Your task to perform on an android device: Select the Circle and create a circle shape, In the Sketchbook app.
Image 0: 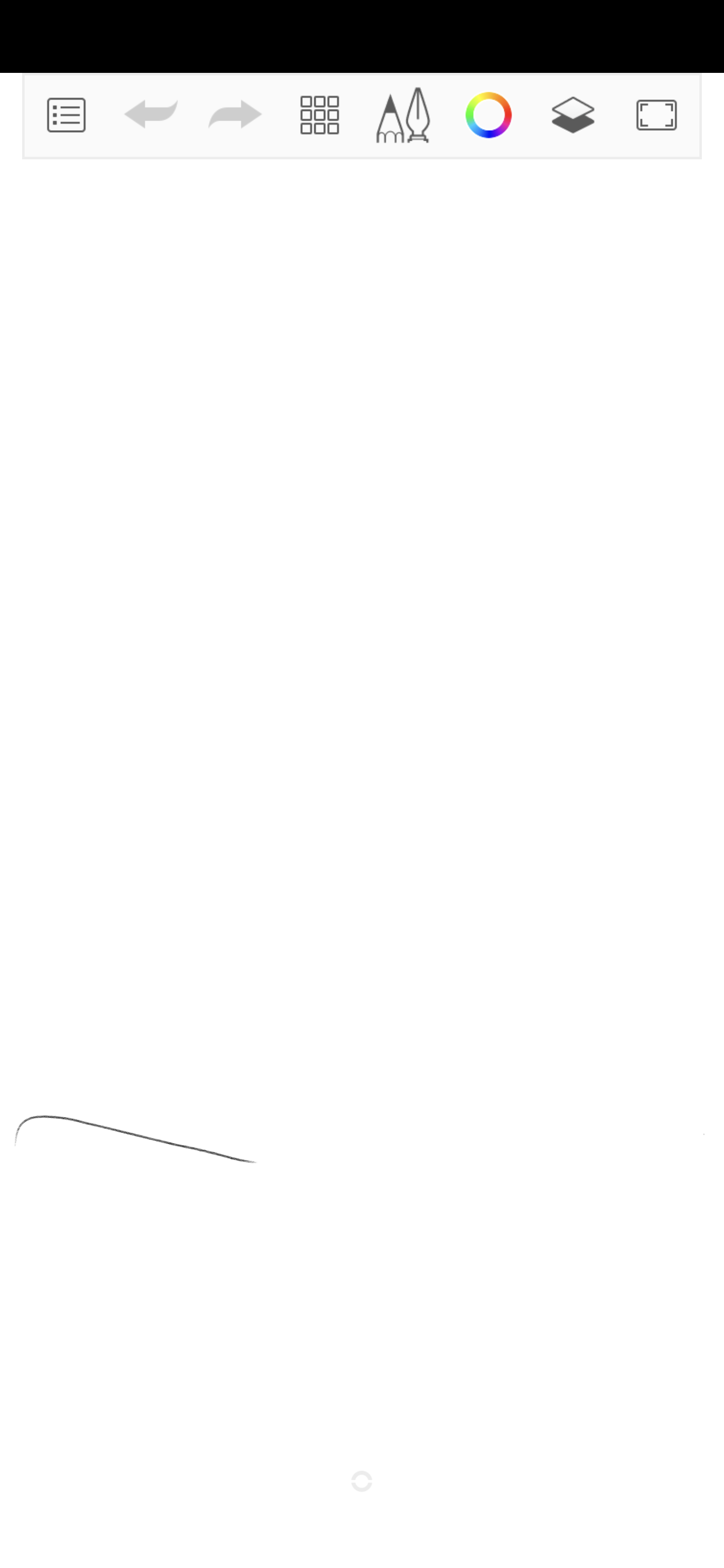
Click on the Small cubes to view more option
Step 0: click (298, 105)
Image 1: 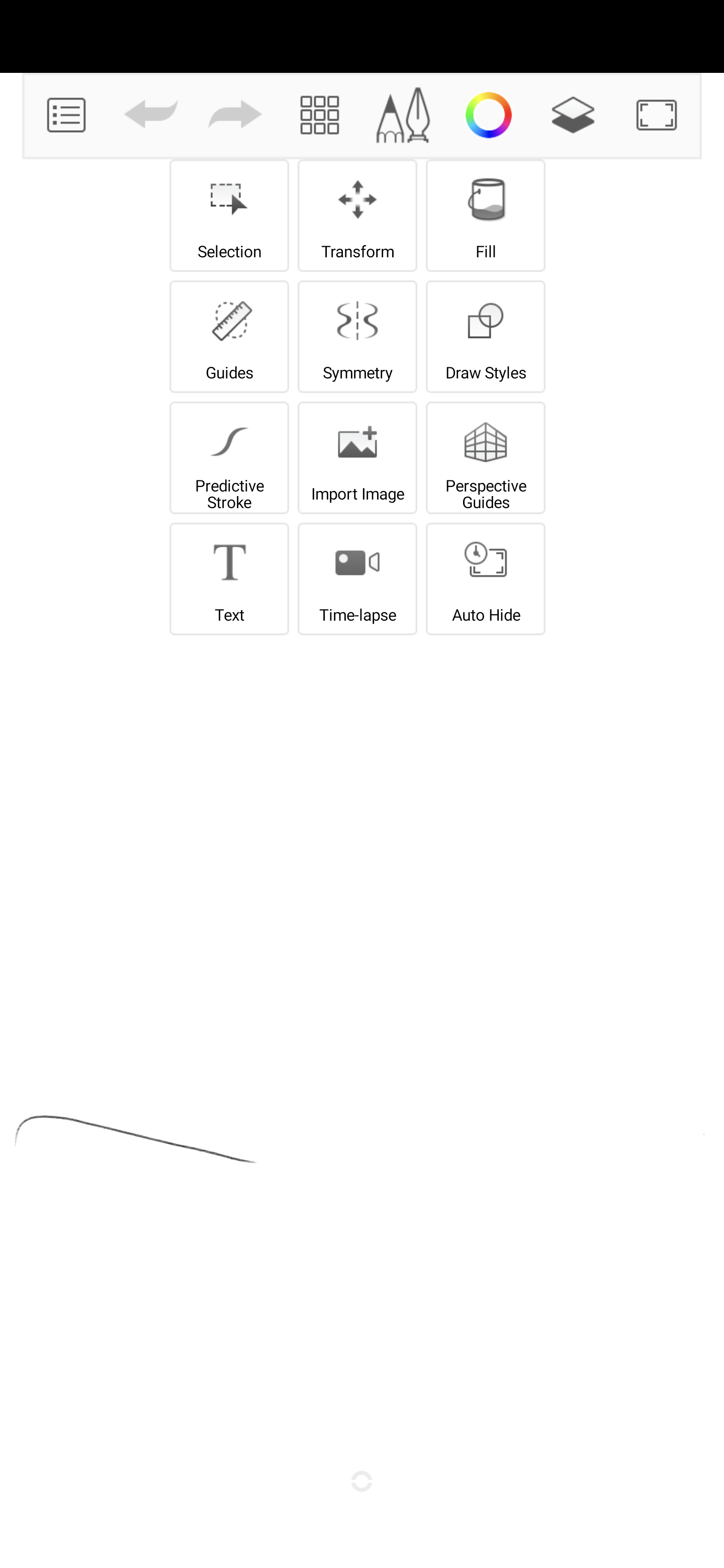
Click on the Draw Styles option
Step 1: click (493, 336)
Image 2: 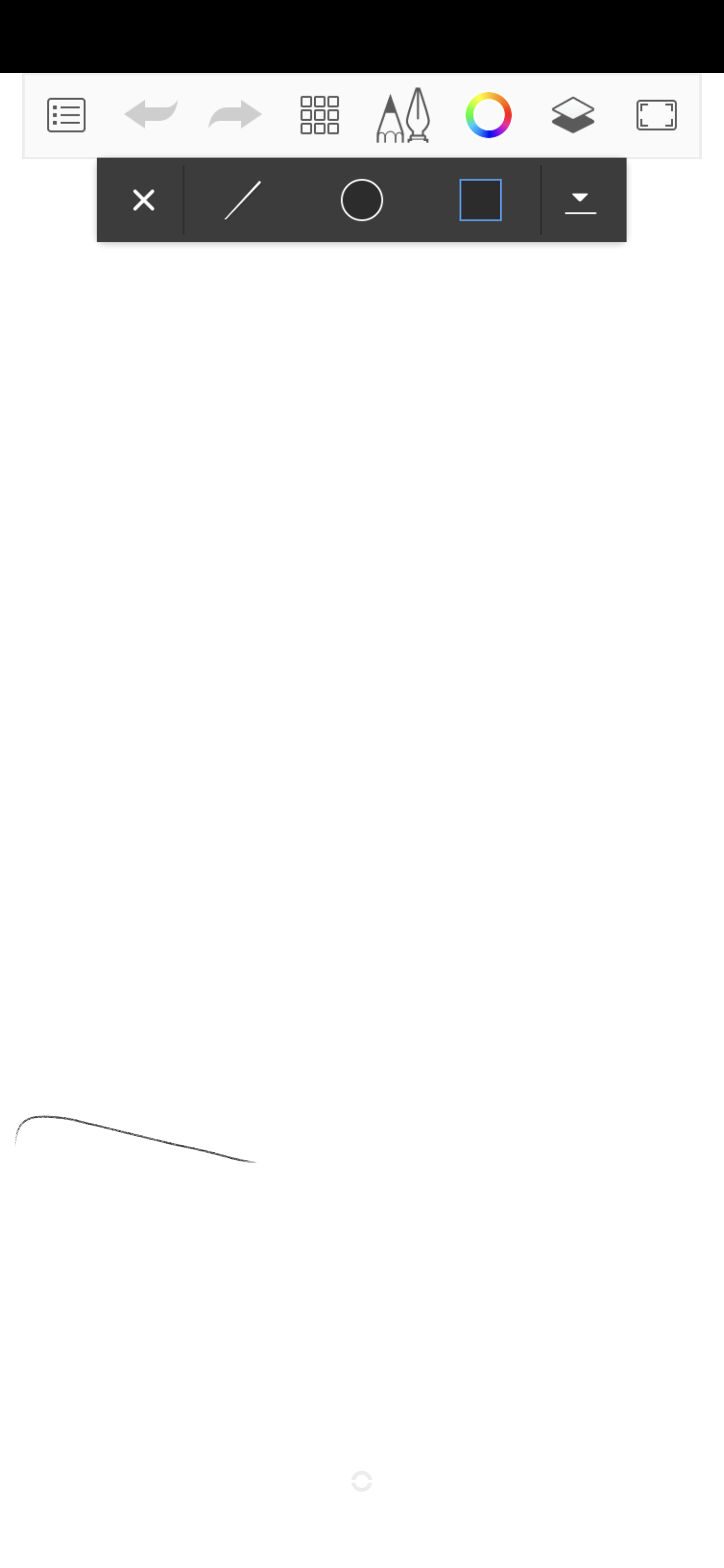
Click on the circle
Step 2: click (348, 200)
Image 3: 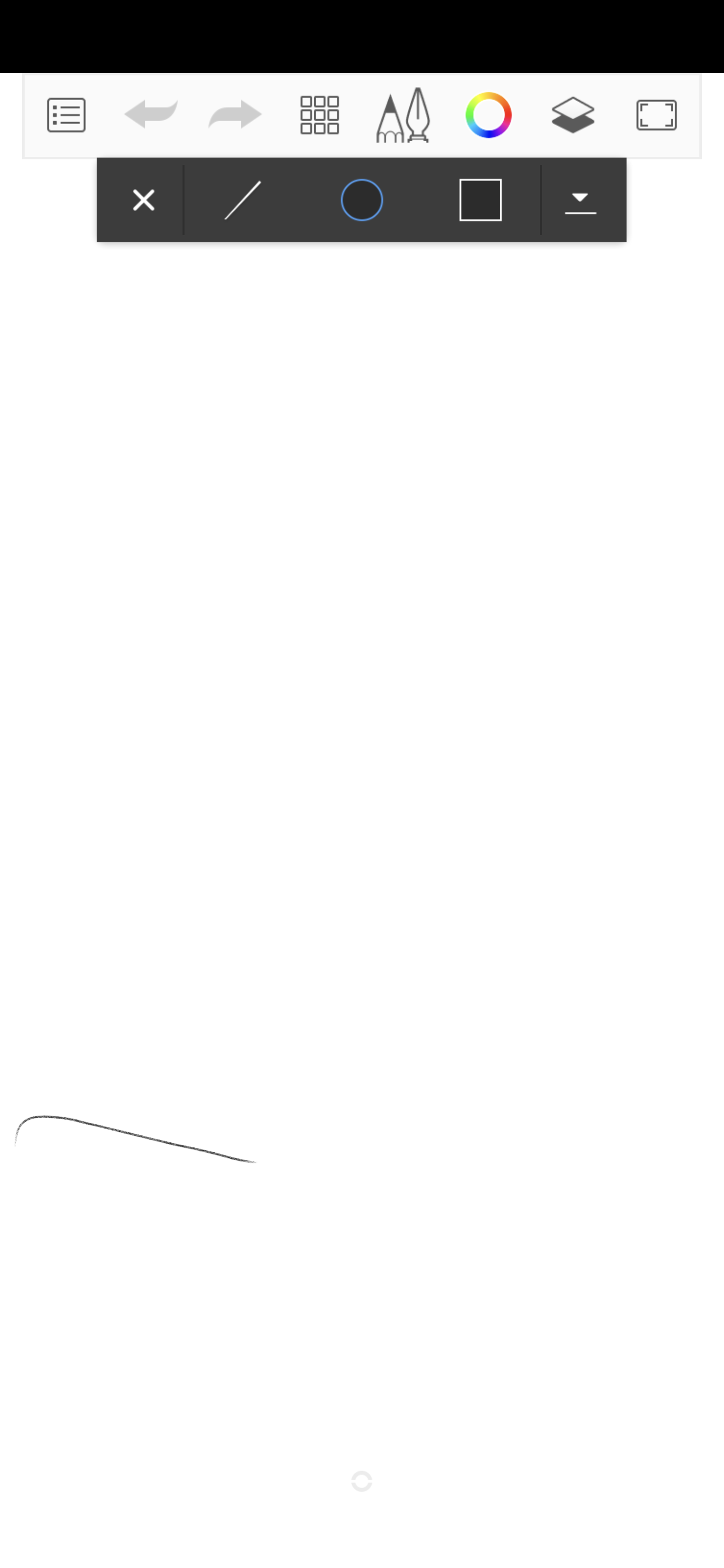
Swipe down on the page to add
Step 3: scroll left